Your task to perform on an android device: I want to check the plant care tips for the Golden Pothos in the Blossom app.
Image 0: 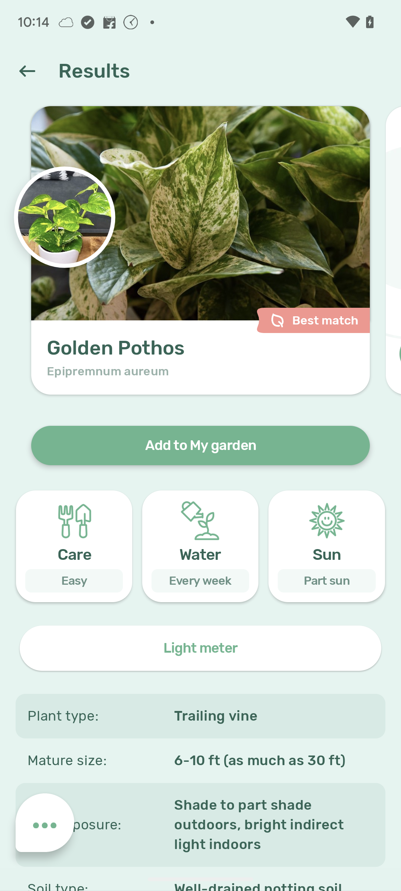
Click on the Care button.
Step 0: click (74, 555)
Image 1: 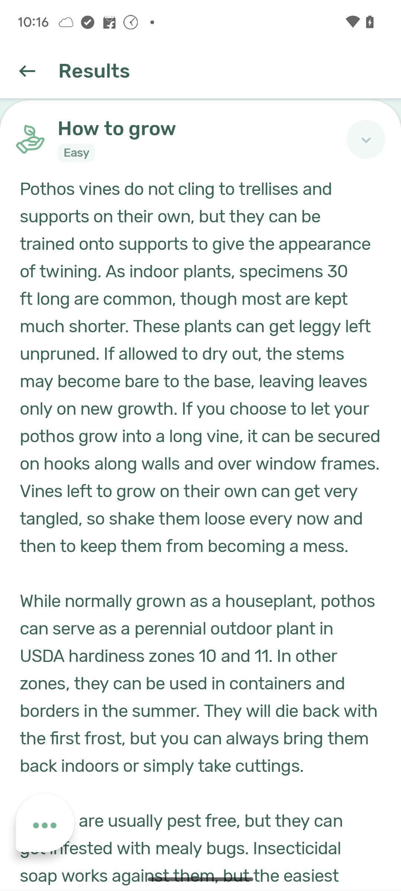
Swipe down to view more.
Step 1: scroll down